Your task to perform on an android device: I would like to share the globalization file to my friend karin.iversen@example.com via Gmail.
Image 0: 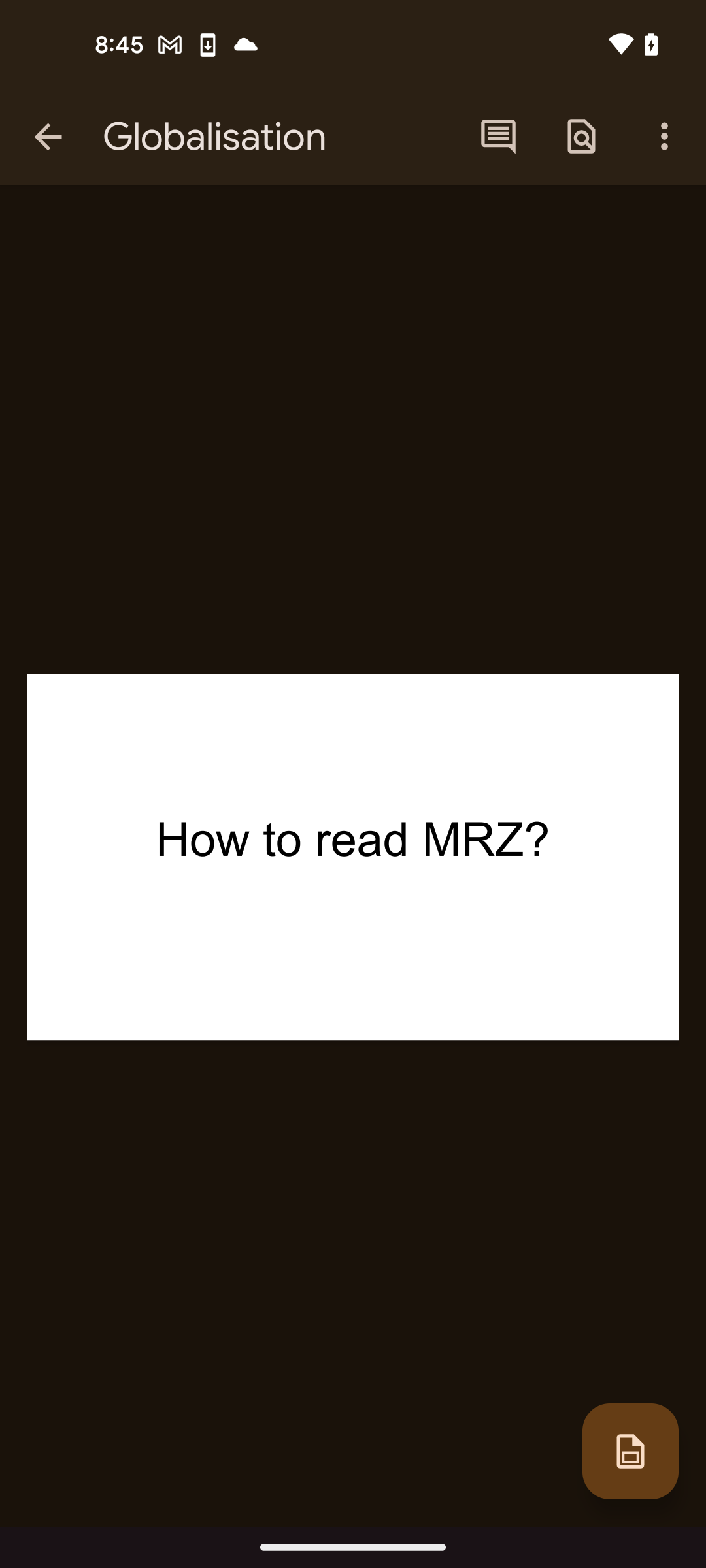
Tap on the three dots menu icon at the top right corner of the screen
Step 0: click (664, 137)
Image 1: 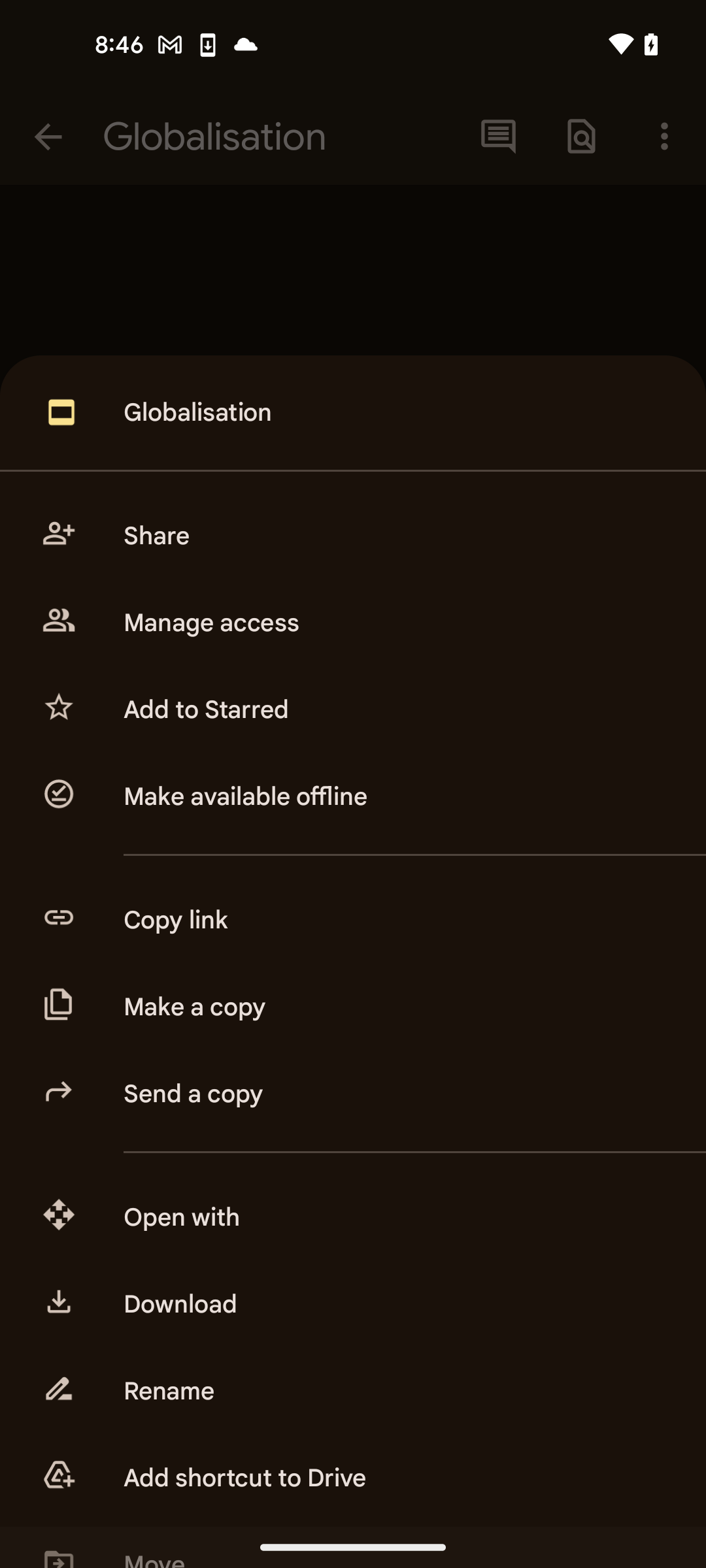
Tap on the share option
Step 1: click (394, 536)
Image 2: 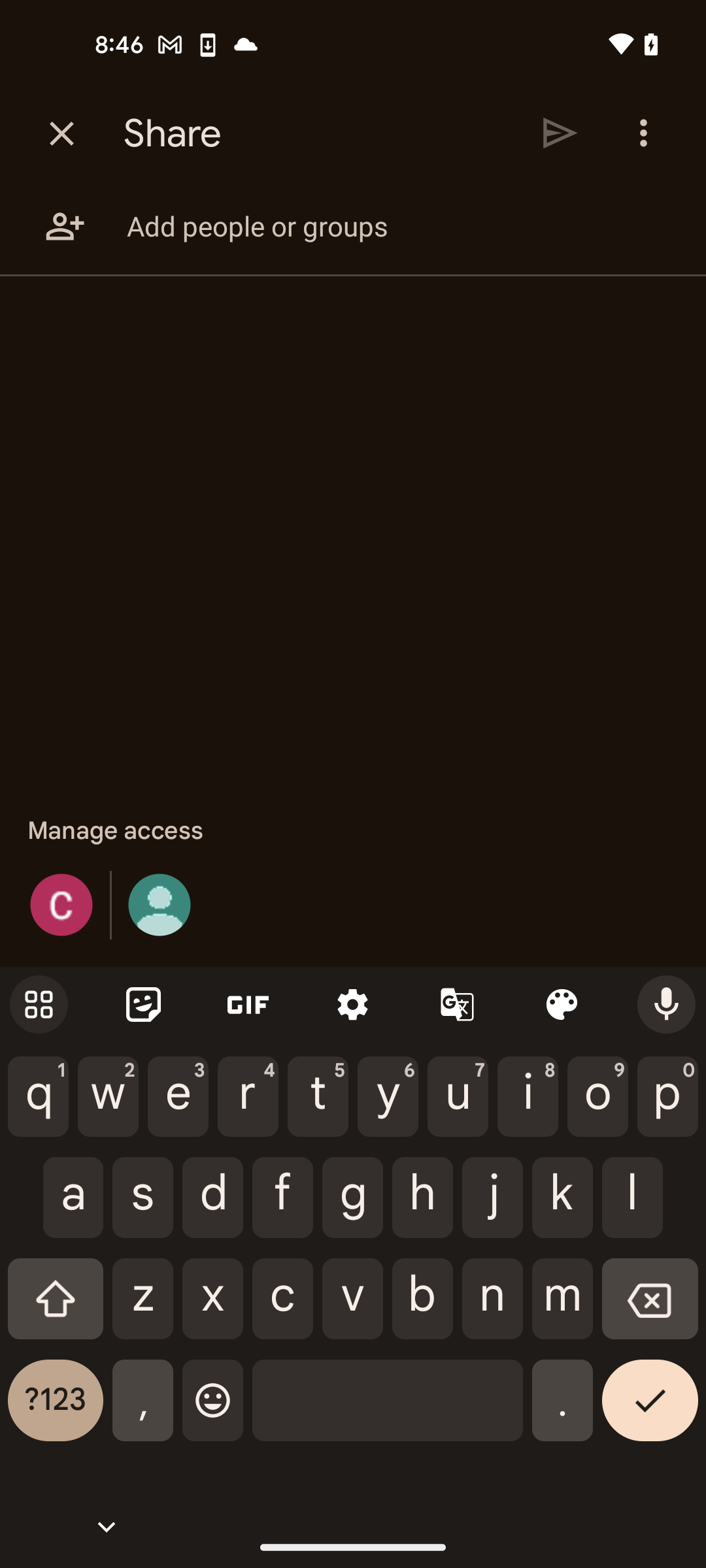
Tap on the profile icon
Step 2: click (159, 905)
Image 5: 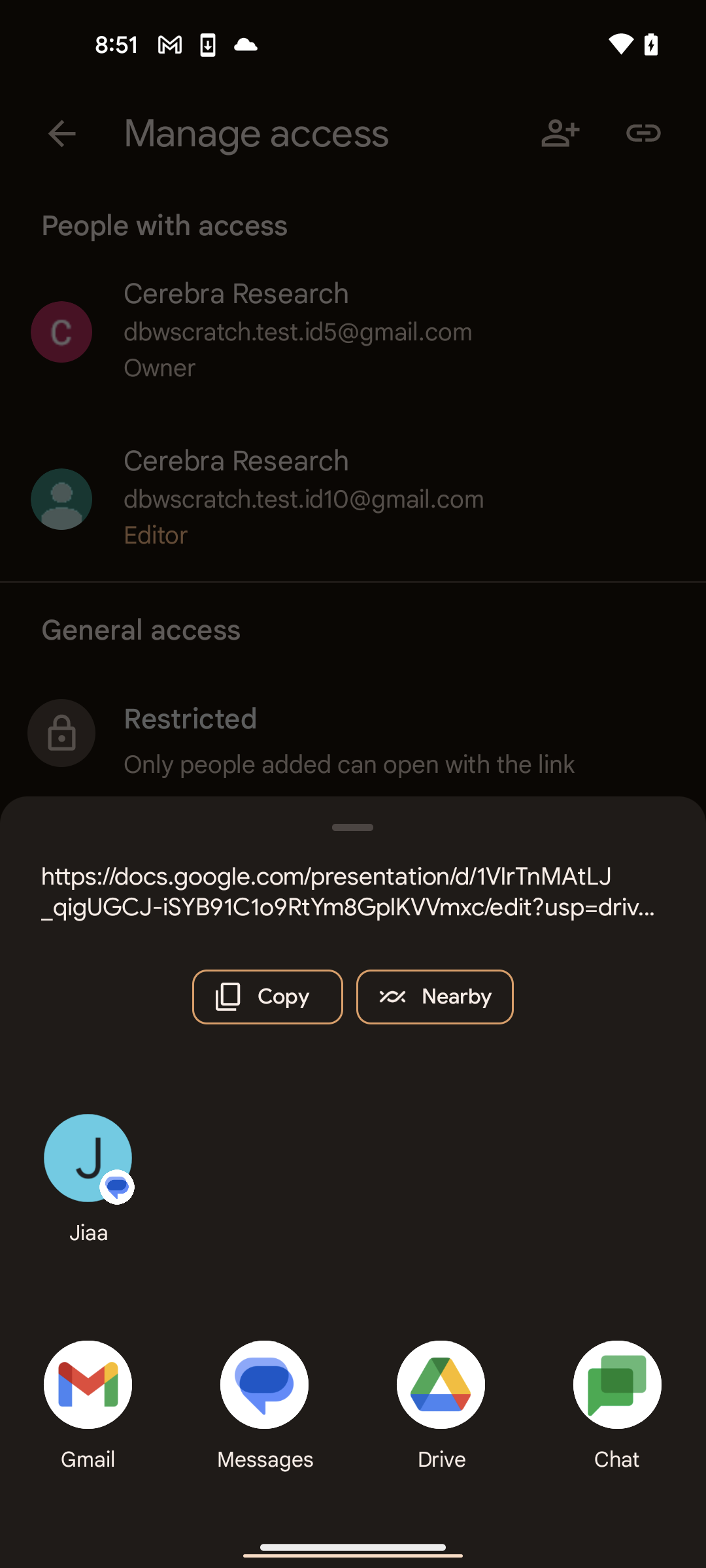
Select the gmail option
Step 5: click (87, 1384)
Image 6: 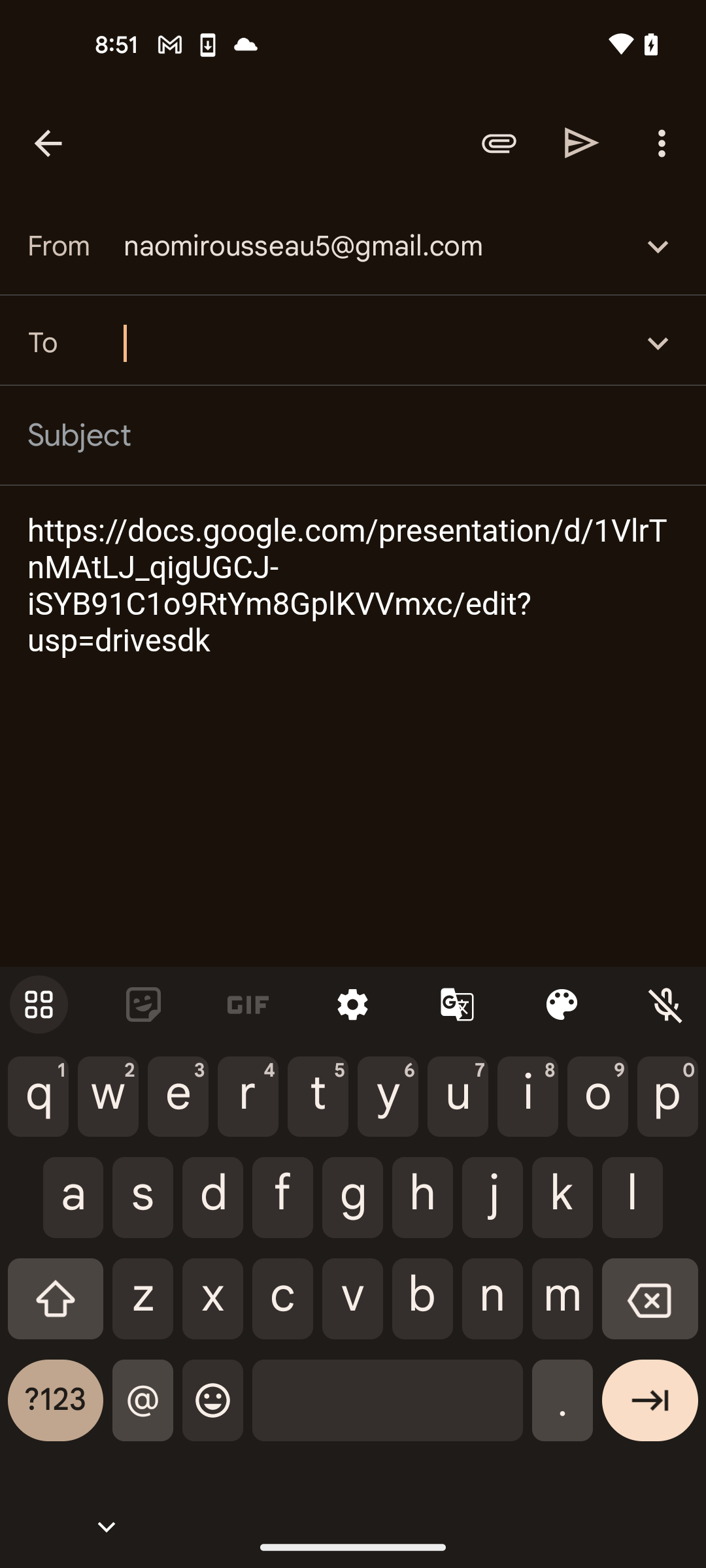
Search the recipient to karin.iversen@example.com
Step 6: type "karin.iversen@example.com"
Image 7: 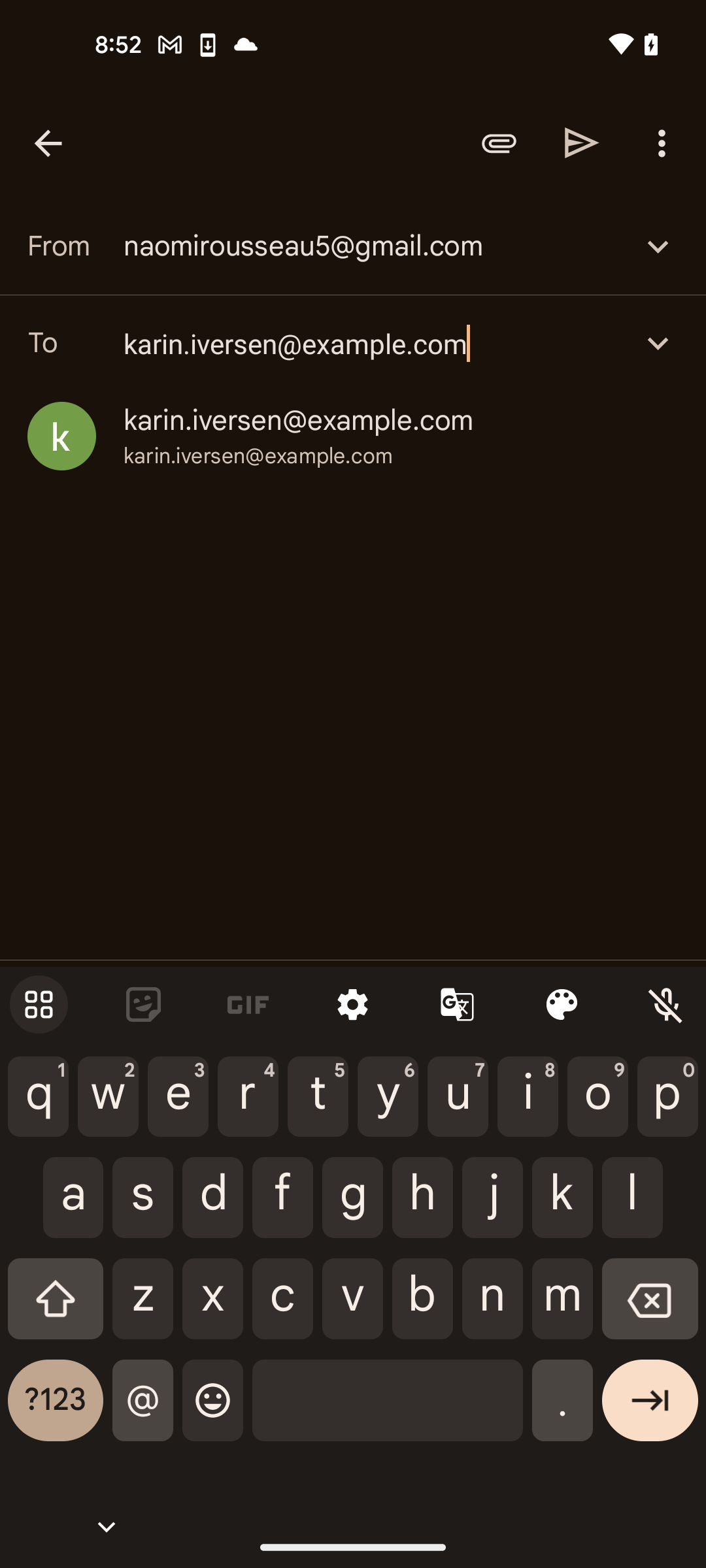
Tap on the send icon
Step 7: click (582, 142)